Your task to perform on an android device: Open the RtistiQ app and browse paintings.
Image 0: 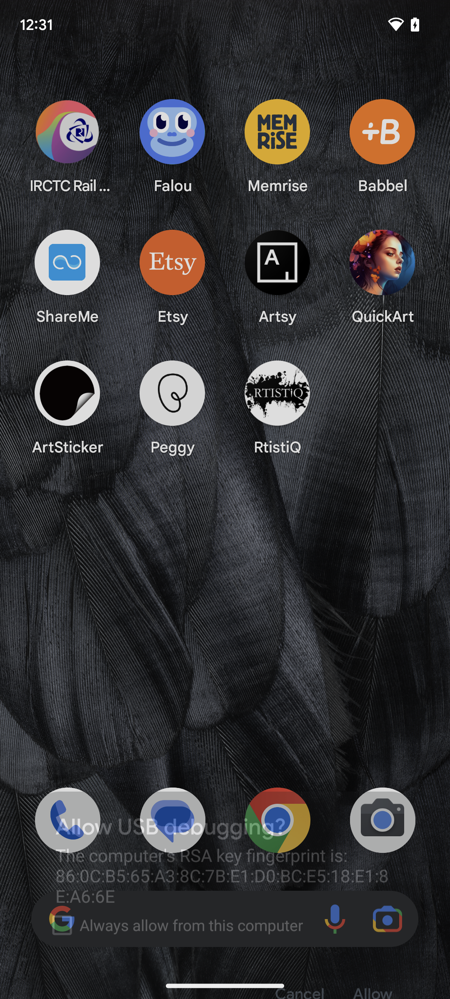
open rtistiq app
Step 0: open app "RtistiQ"
Image 1: 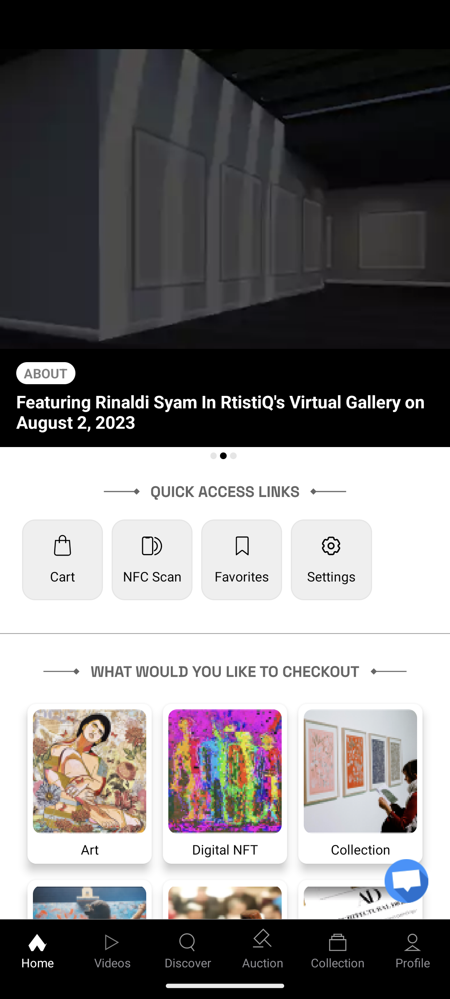
Click on the art option present on screen.
Step 1: click (225, 511)
Image 2: 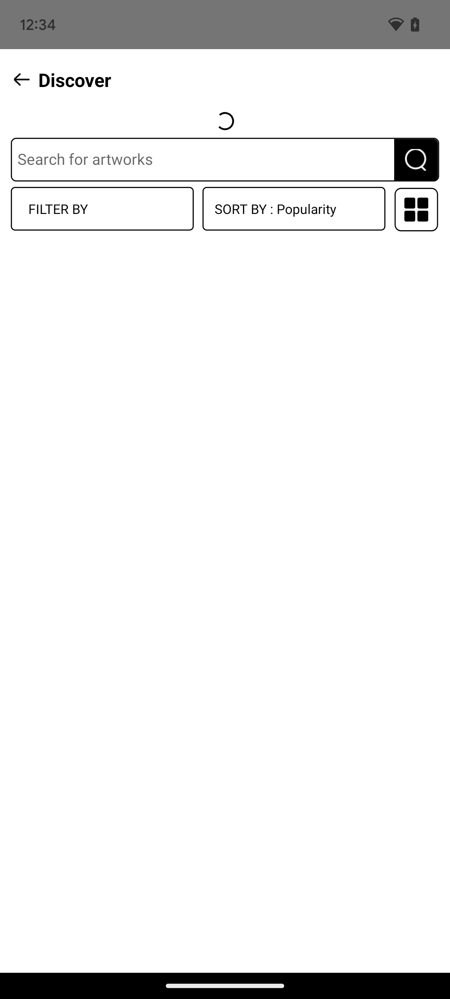
Click on the art option present on screen.
Step 2: wait
Image 3: 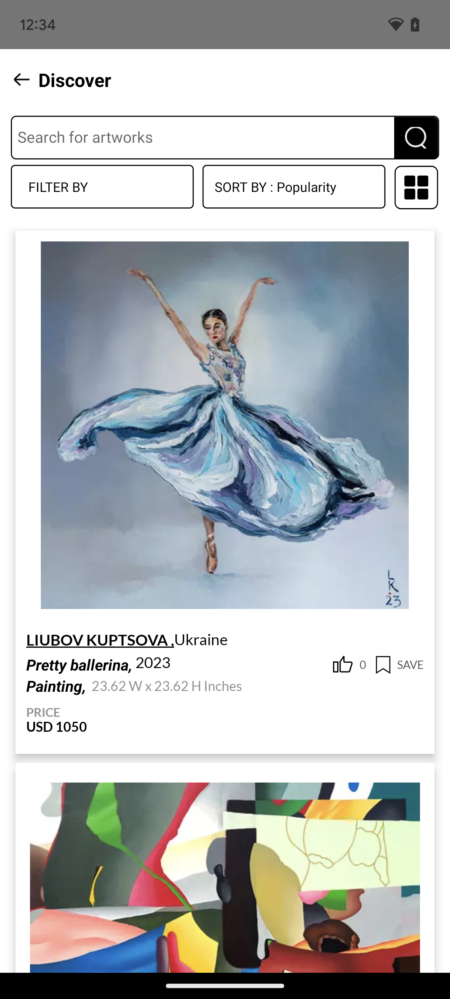
Click on the first image on Screen.
Step 3: click (248, 469)